Your task to perform on an android device: View Philadelphia, United States, weather maps for disaster management and to predict the weather.
Image 0: 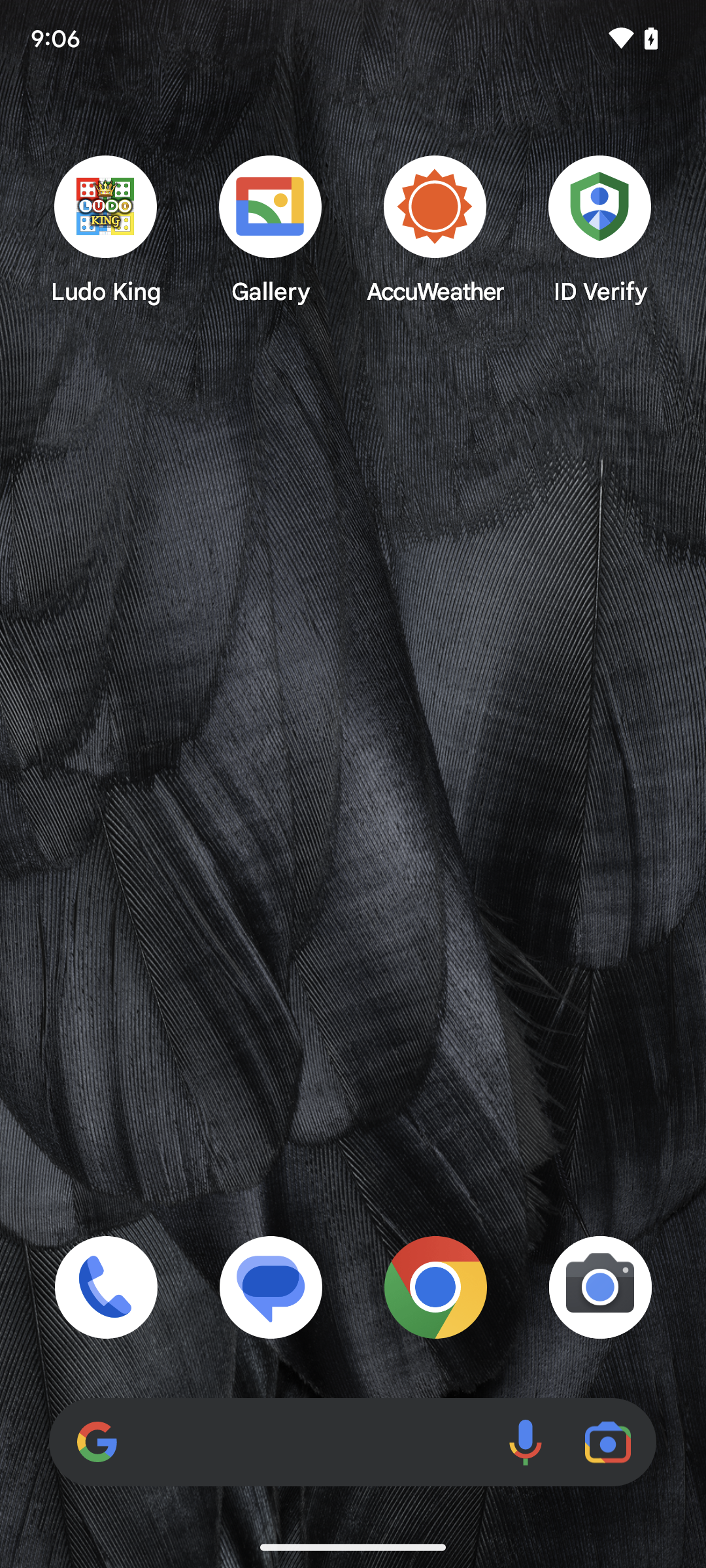
Open the AccuWeather app.
Step 0: open app "AccuWeather"
Image 1: 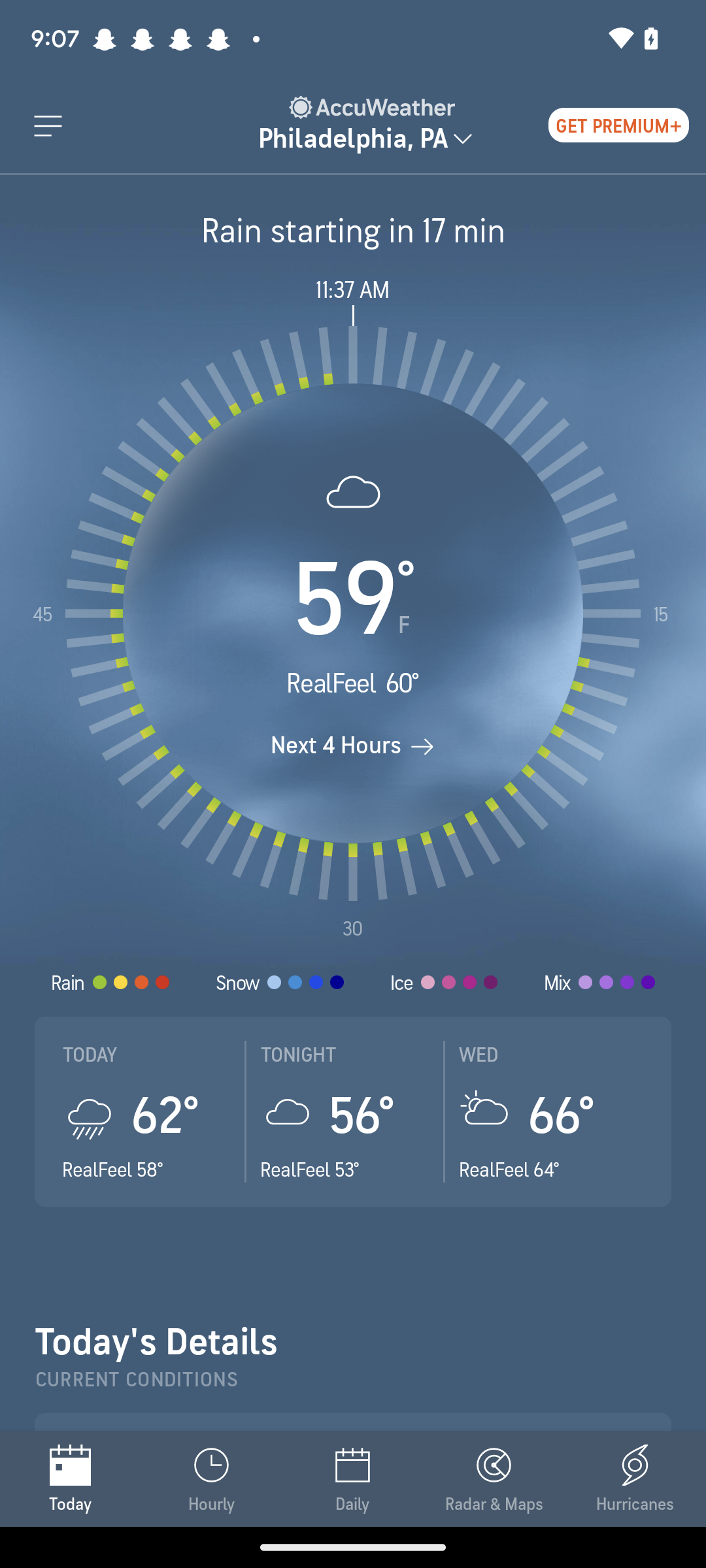
Scroll up
Step 1: scroll down
Image 2: 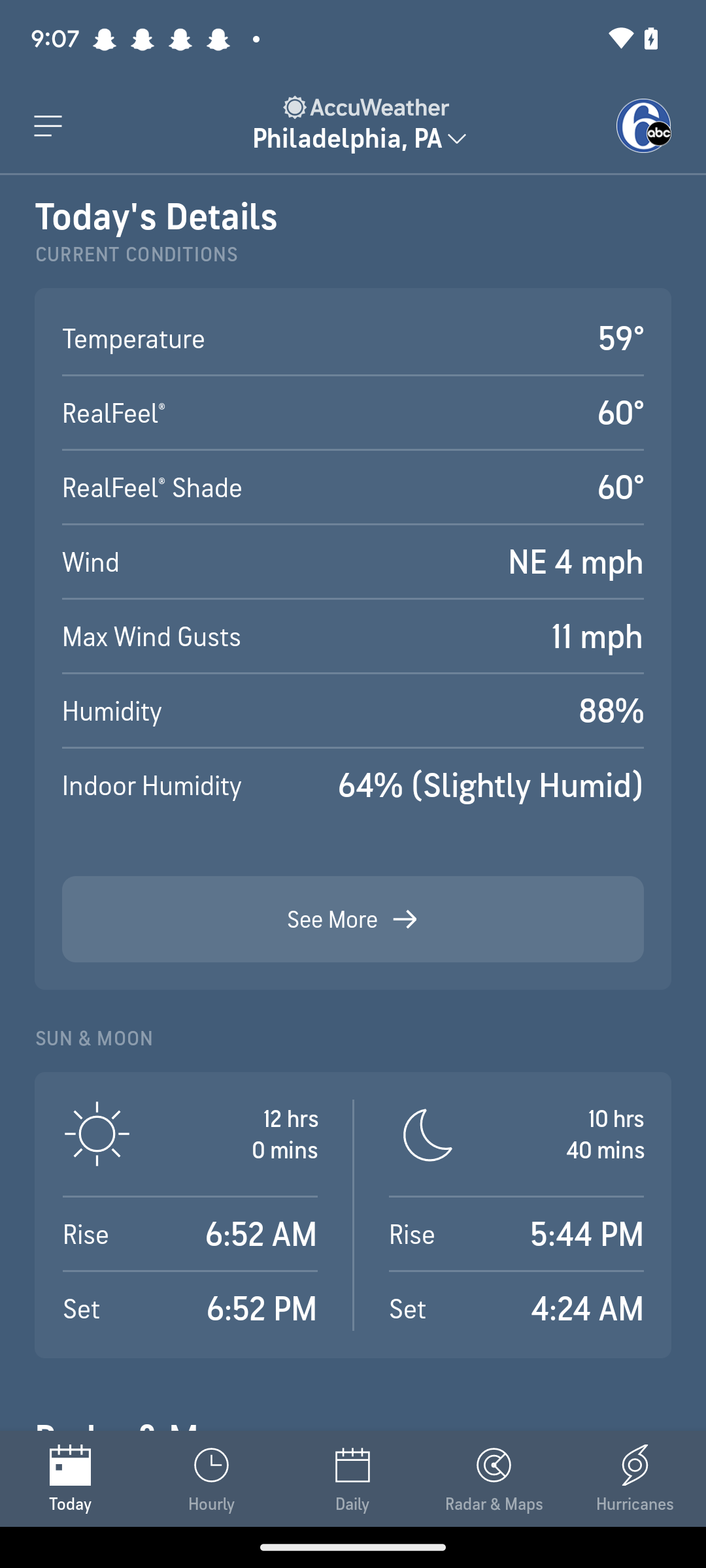
Scroll up
Step 2: scroll down
Image 3: 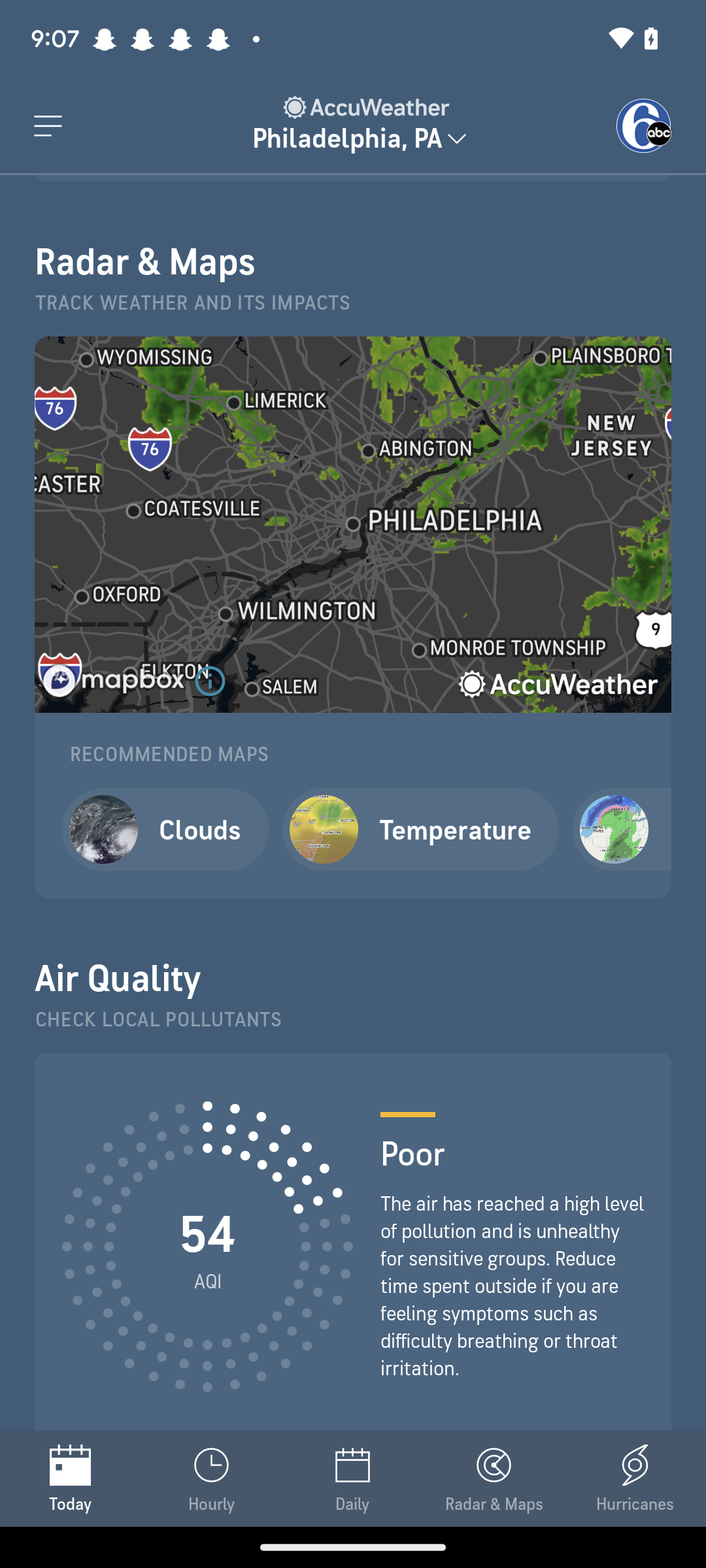
Click on the image in the middle of the screen.
Step 3: click (367, 553)